Your task to perform on an android device: Open the Have some food-WPS office in the WPS office app .
Image 0: 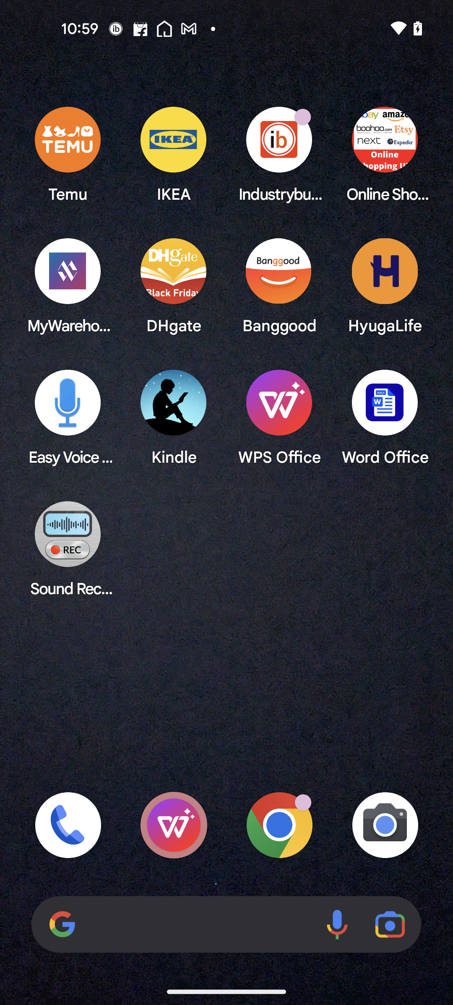
Open the WPS Office app 
Step 0: open app "WPS Office"
Image 1: 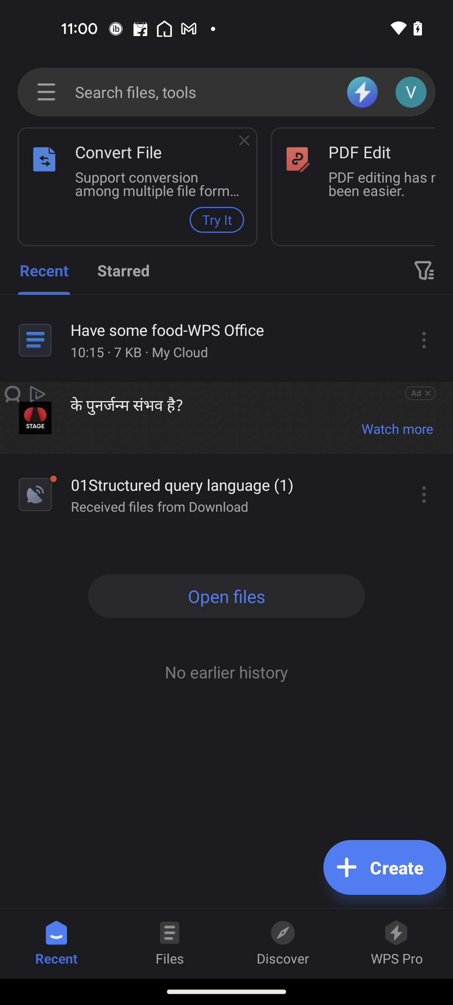
Click on the Have some food-WPS Office file
Step 1: click (229, 330)